Your task to perform on an android device: Delete the MyRec_1208_1442 file from the MyRecorder app because it contains outdated audio.
Image 0: 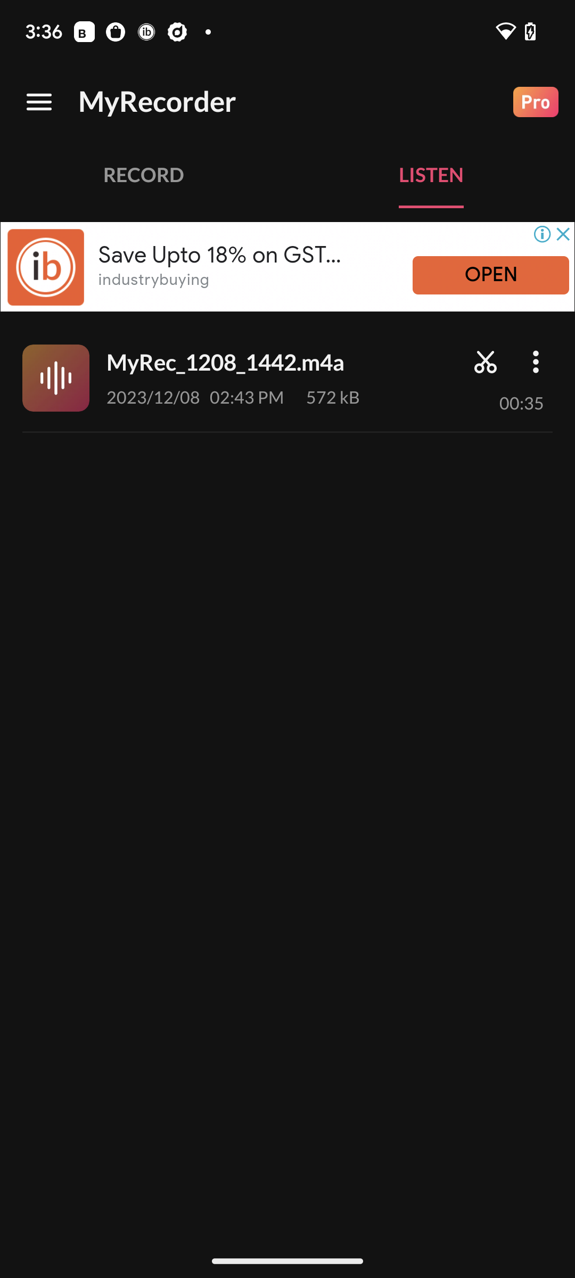
Click on the three dot icon on the right side of the screen.
Step 0: click (540, 378)
Image 1: 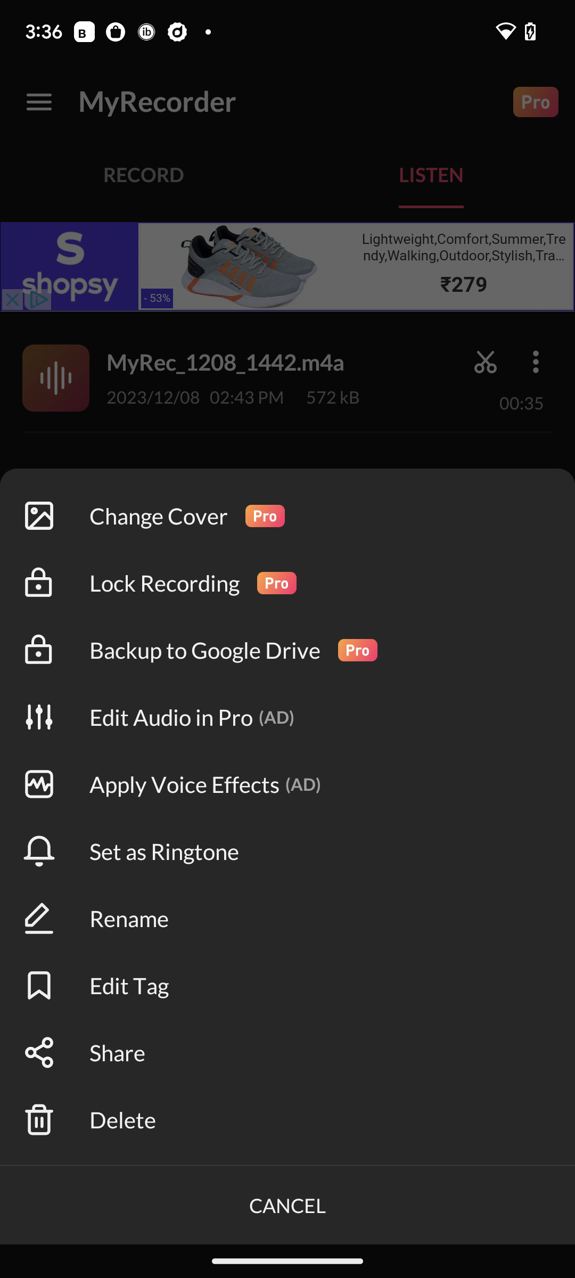
Click on Delete at the bottom left of the screen.
Step 1: click (122, 1119)
Image 2: 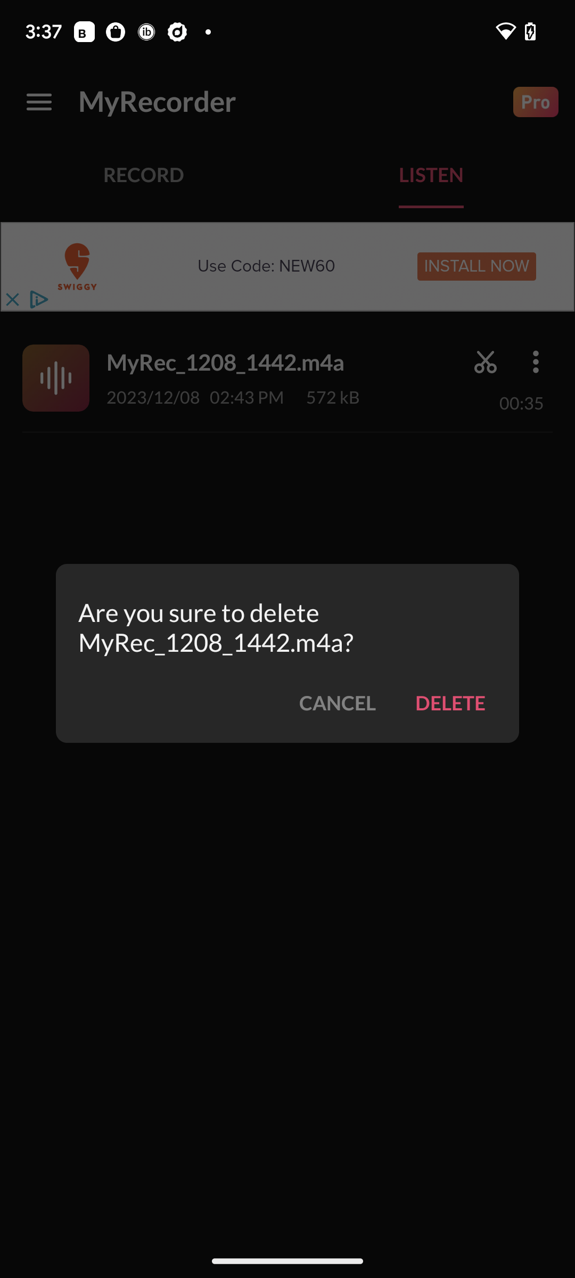
Click on delete in the middle right of the screen.
Step 2: click (450, 702)
Image 3: 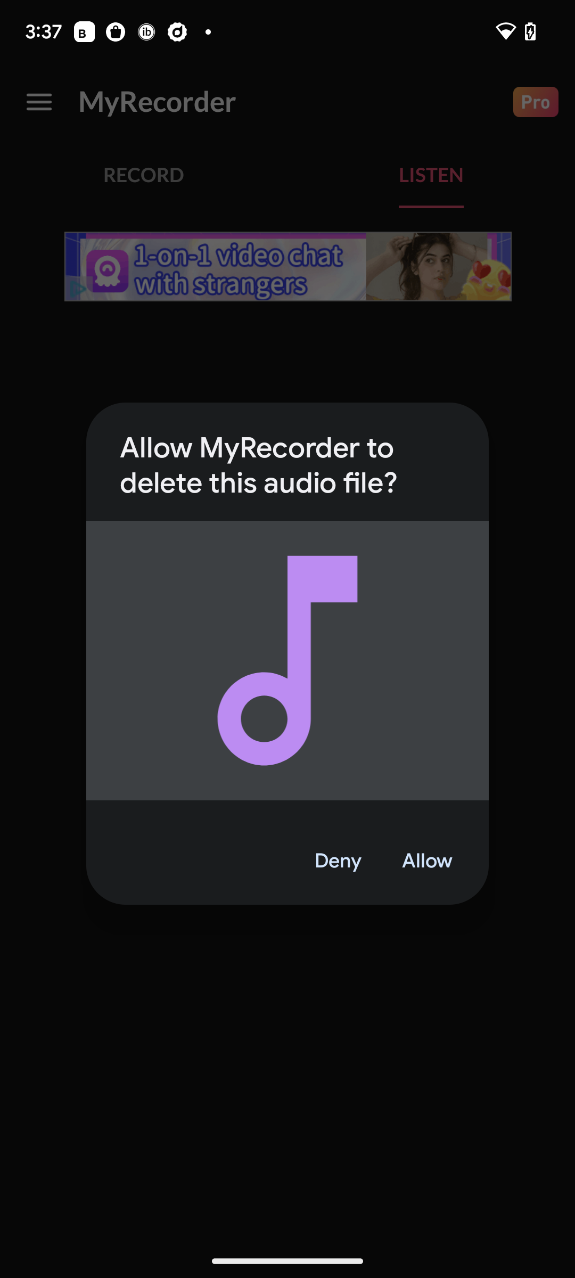
Click on delete in the middle right of the screen.
Step 3: click (427, 861)